Your task to perform on an android device: I want to add a bookmark so that I can read my book later.
Image 0: 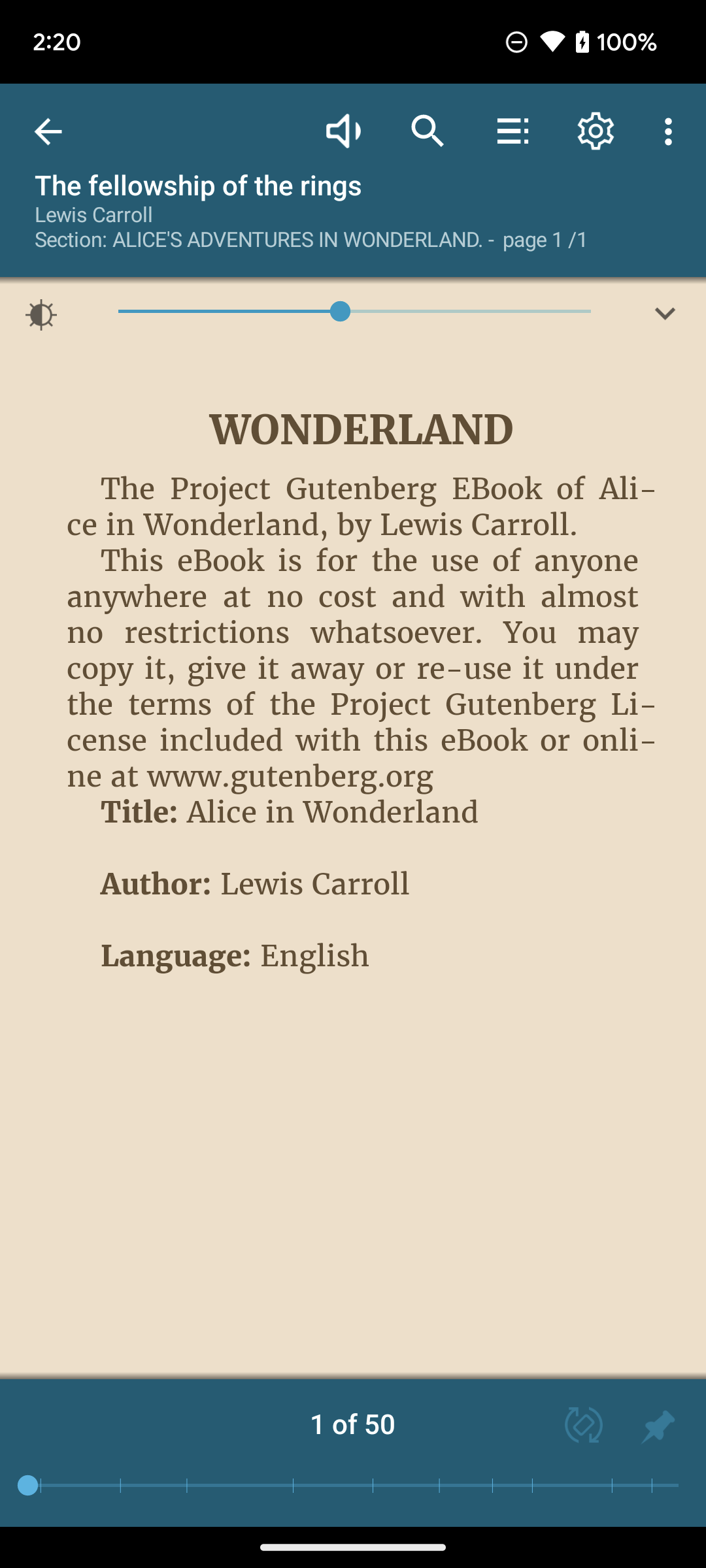
Click on the line icon on the screen.
Step 0: click (513, 131)
Image 1: 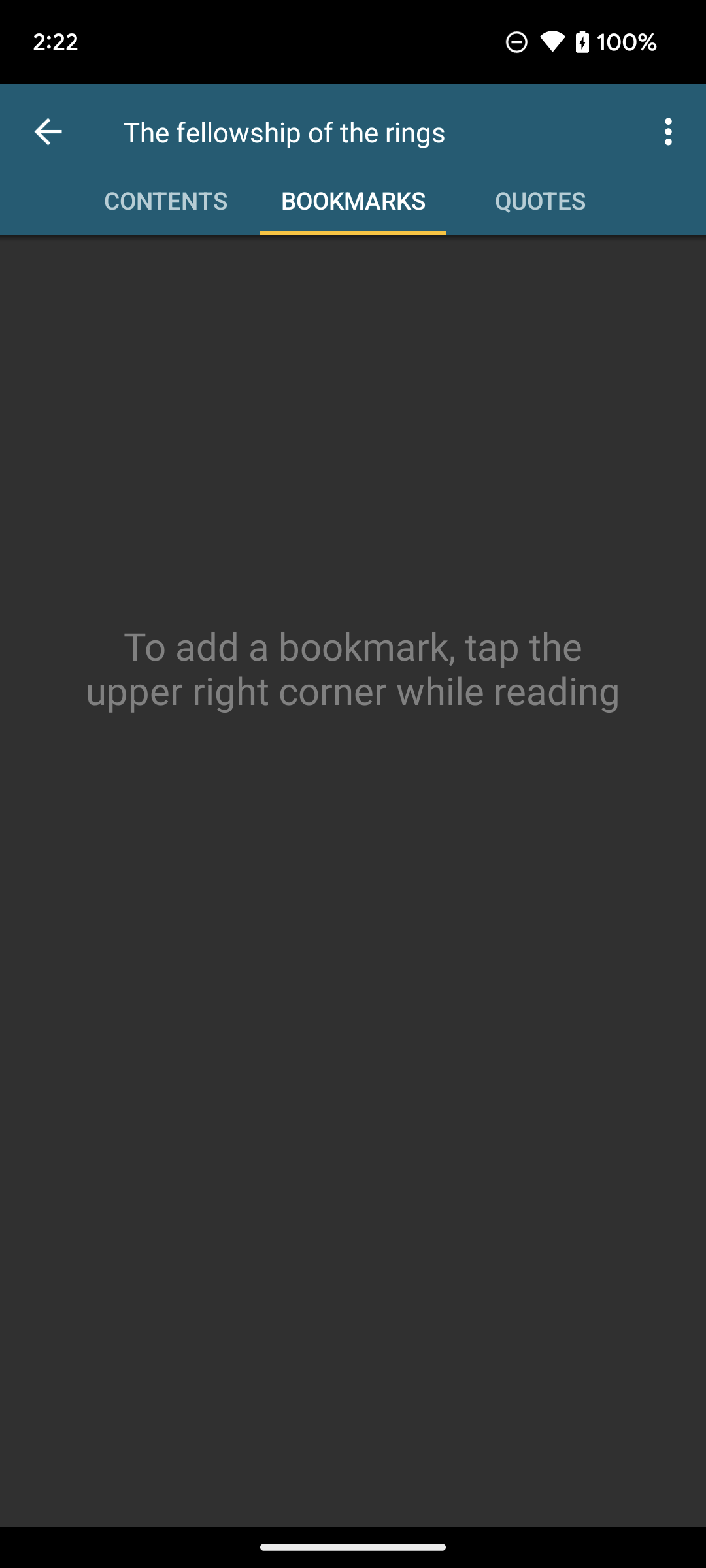
Click on the three dots on the top right corner of the screen.
Step 1: click (671, 131)
Image 2: 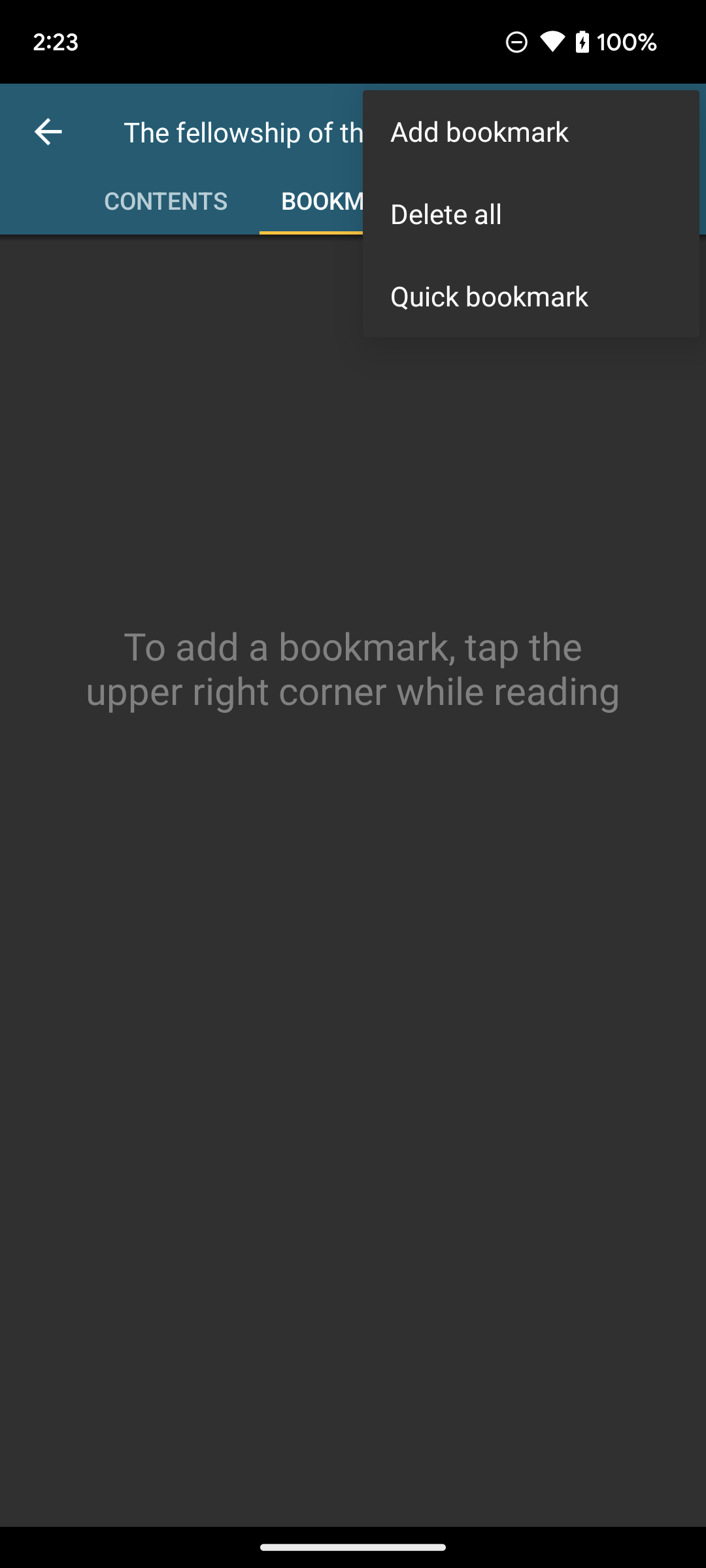
Click on the Add bookmark option on the screen.
Step 2: click (531, 131)
Image 3: 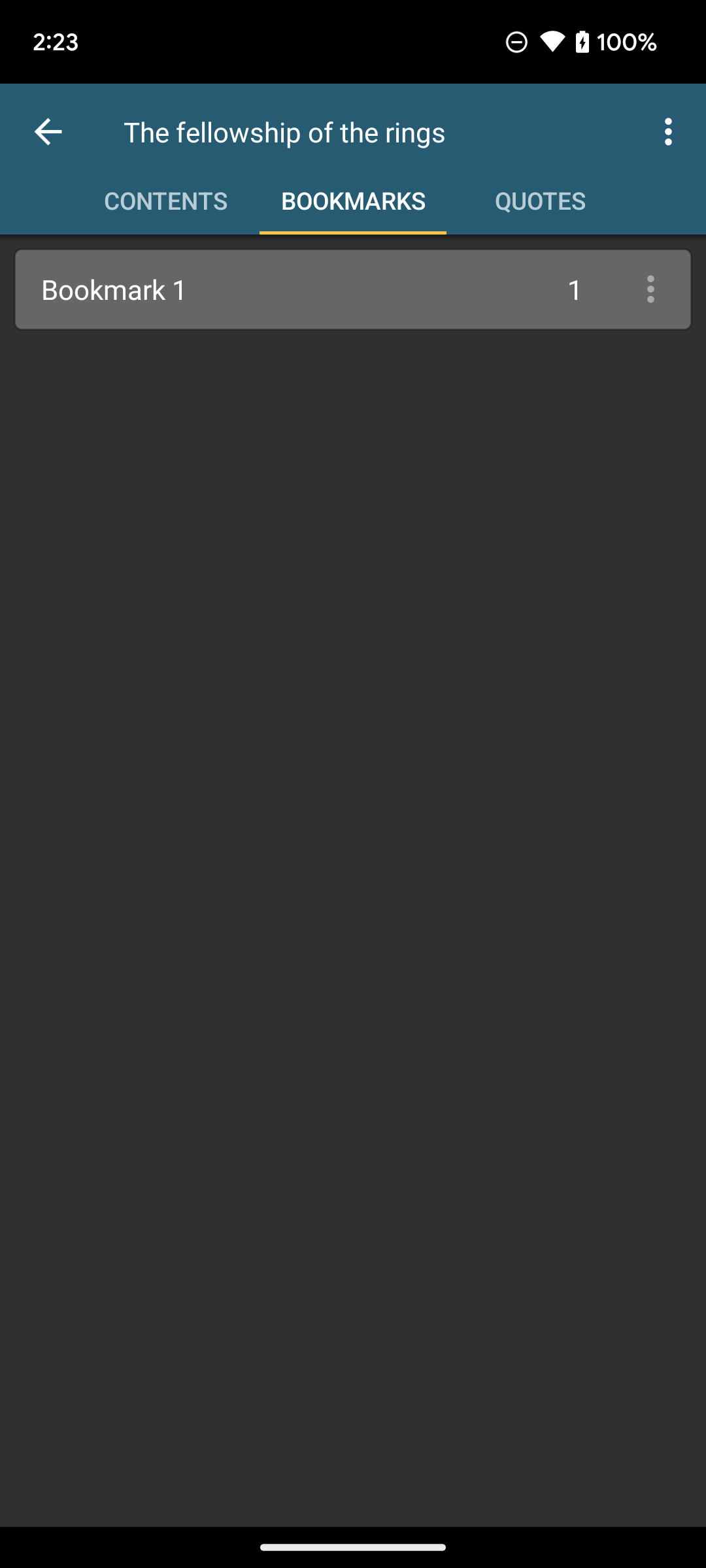
Click on the Bookmark 1 on the screen.
Step 3: click (271, 289)